Your task to perform on an android device: Open the Booking.com app and find a flight from Tokyo to Bangkok departing on 18th July 2023 and returning on 22nd July 2023 for 2 Adult passengers in Business class, Then select the flight between 12:00 p.m. and 6:00 p.m.
Image 0: 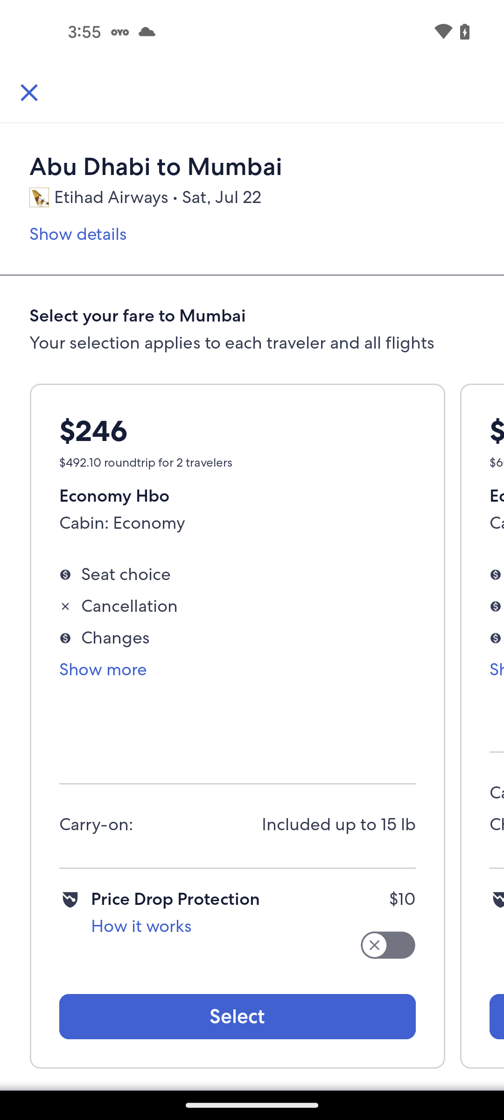
Open booking.com app
Step 0: open app "Booking.com"
Image 1: 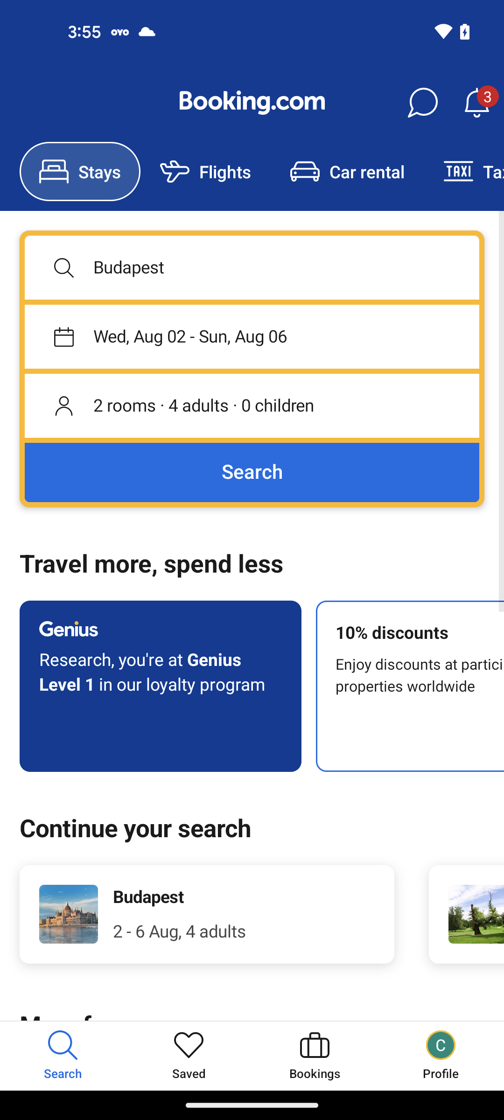
Go to the Flights section
Step 1: click (187, 169)
Image 2: 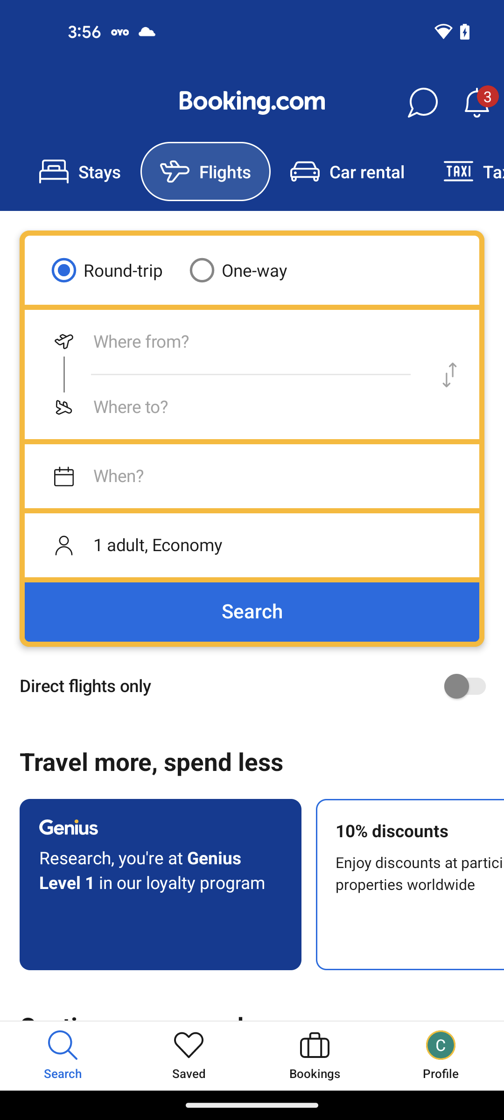
go to the departure city section
Step 2: click (223, 342)
Image 3: 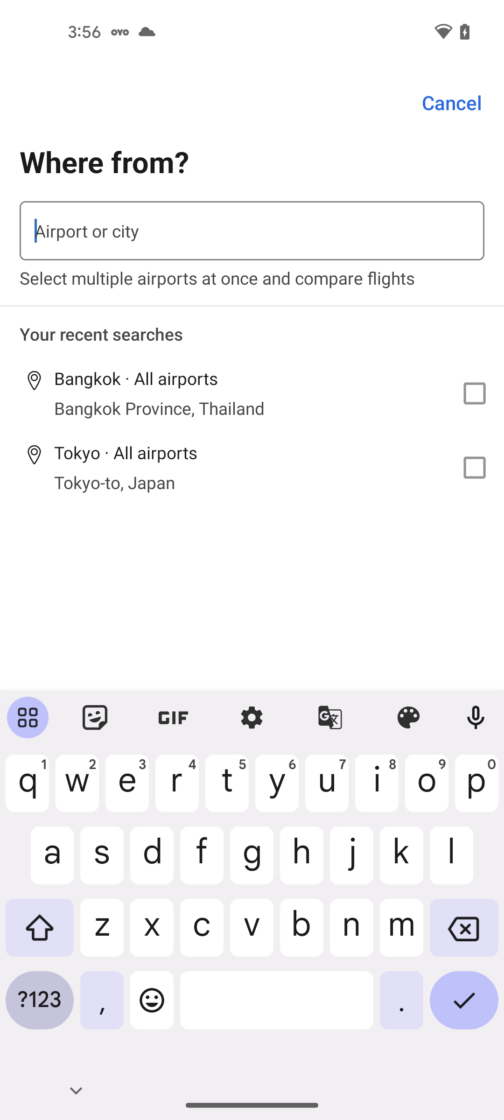
search for Tokyo city
Step 3: type "Tokyo"
Image 4: 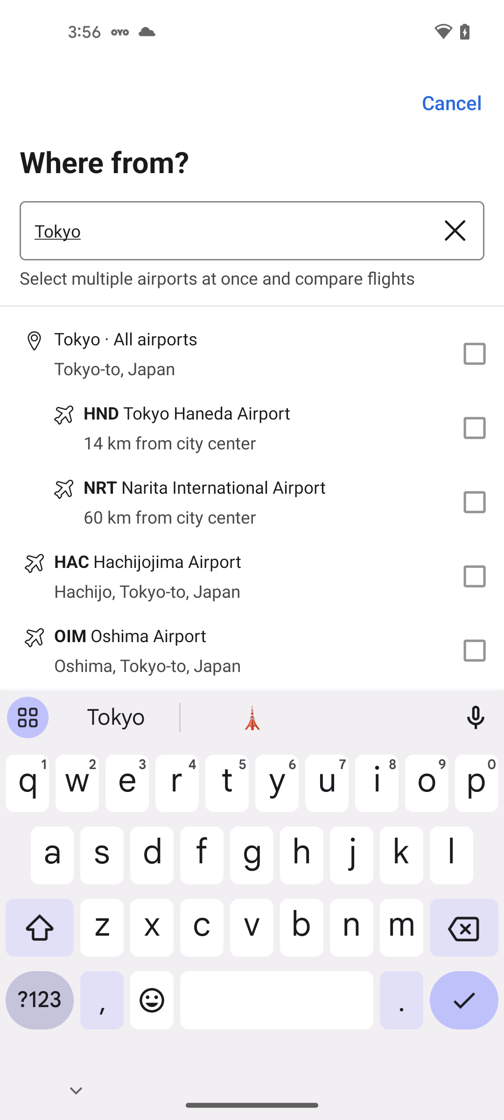
select the first search result
Step 4: click (245, 338)
Image 5: 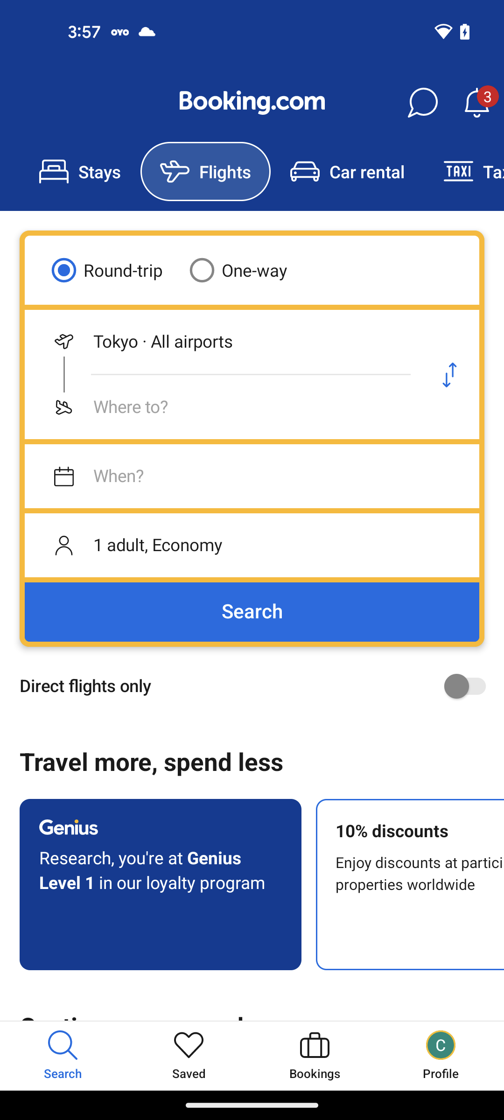
go to the Arrival city section
Step 5: click (223, 407)
Image 6: 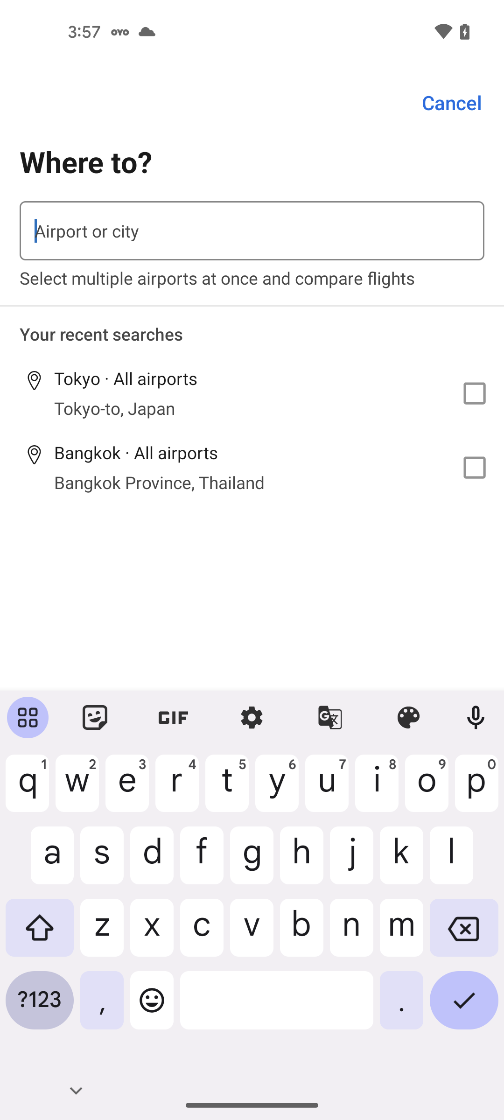
search for bangkok city
Step 6: type "Bangkok"
Image 7: 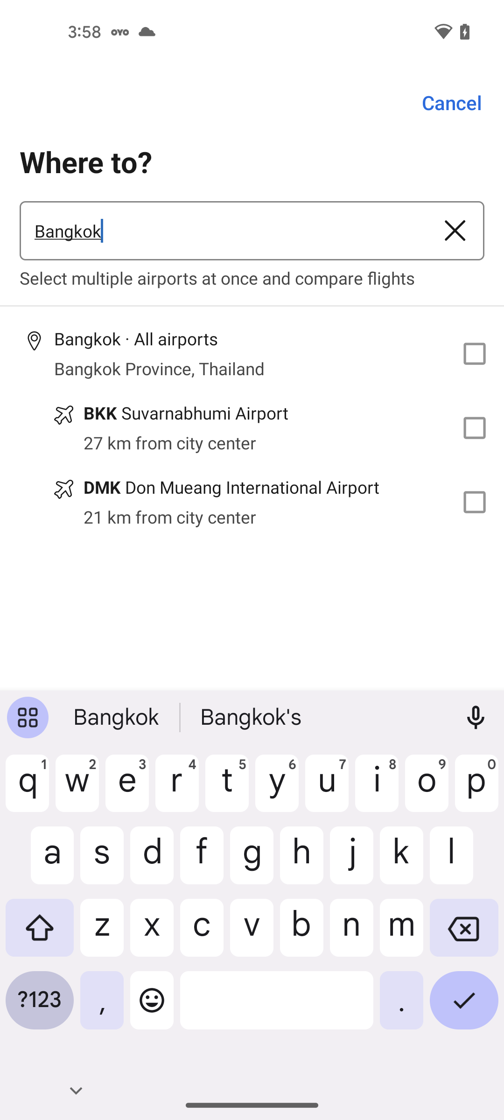
select the first search result
Step 7: click (245, 338)
Image 8: 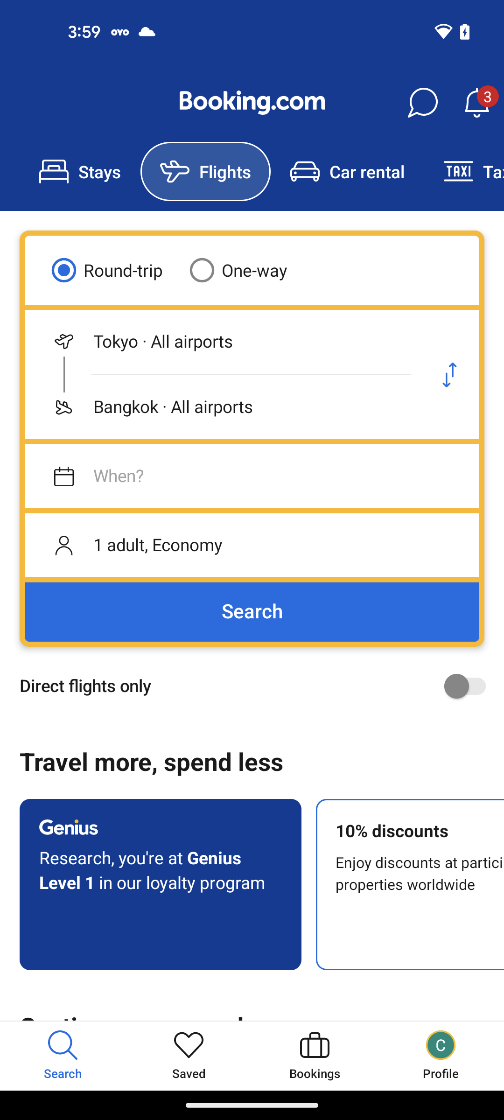
Go to the date section
Step 8: click (252, 476)
Image 9: 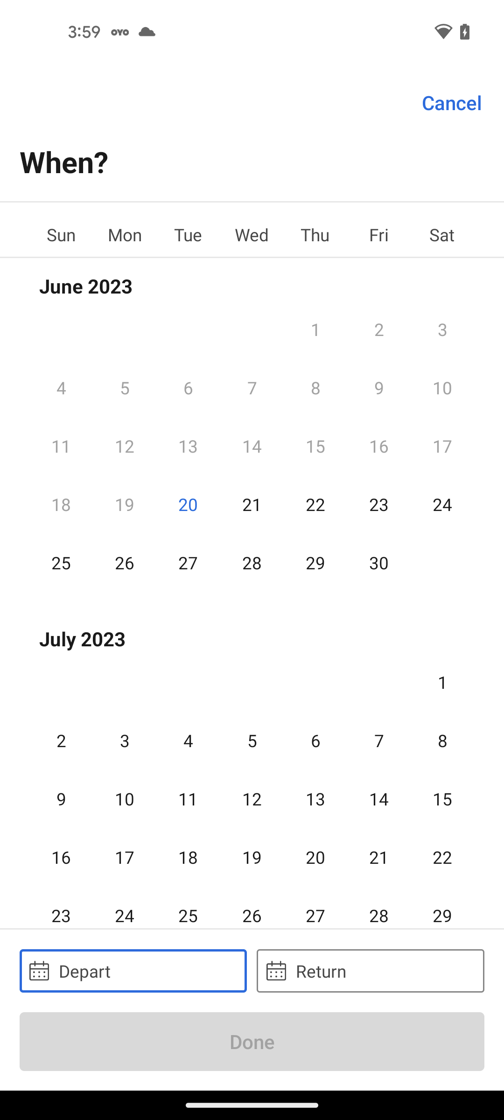
Select departure date 18 July 2023
Step 9: click (188, 843)
Image 10: 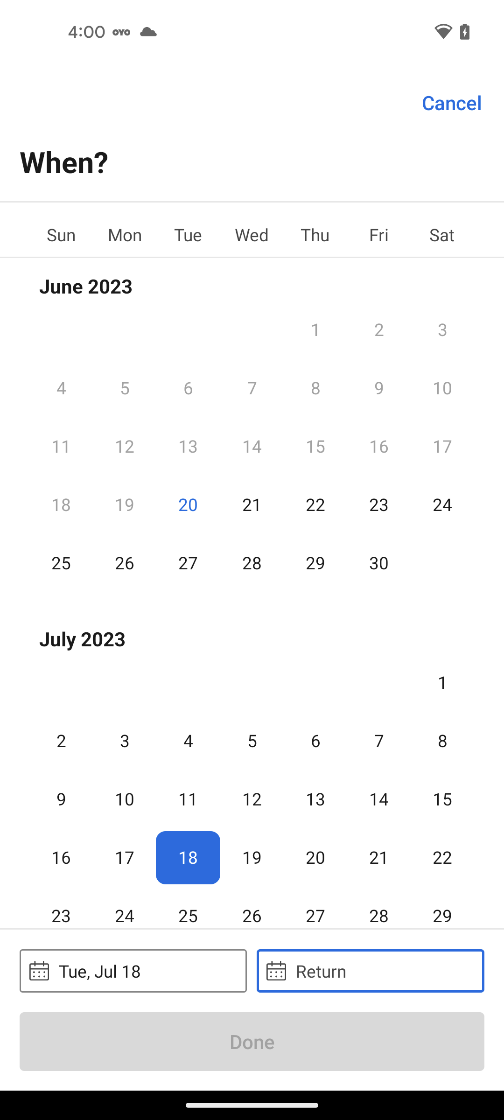
Select departure date 22 July 2023
Step 10: click (442, 843)
Image 11: 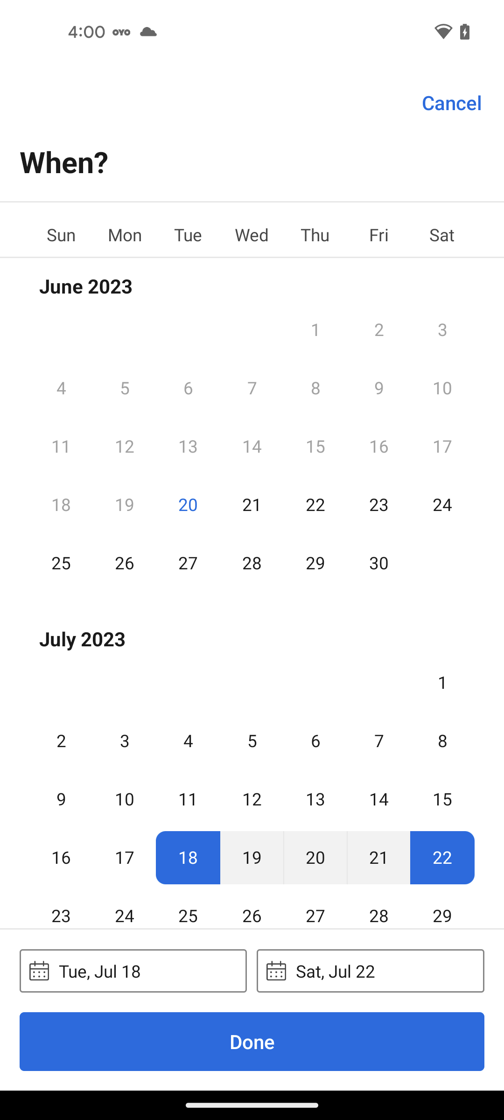
Click on the Done button at the bottom of the screen
Step 11: click (252, 1042)
Image 12: 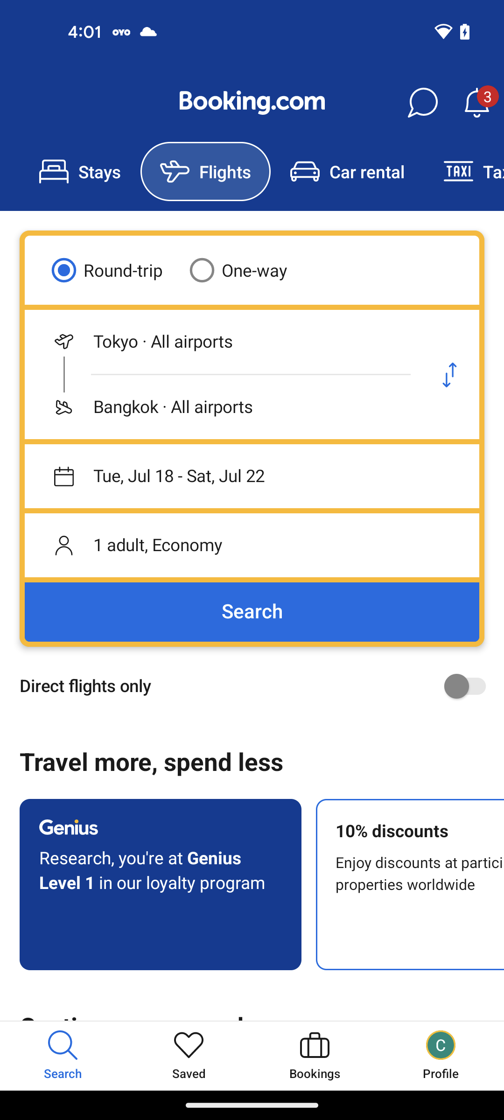
Go to Adult, Economy section
Step 12: click (252, 545)
Image 13: 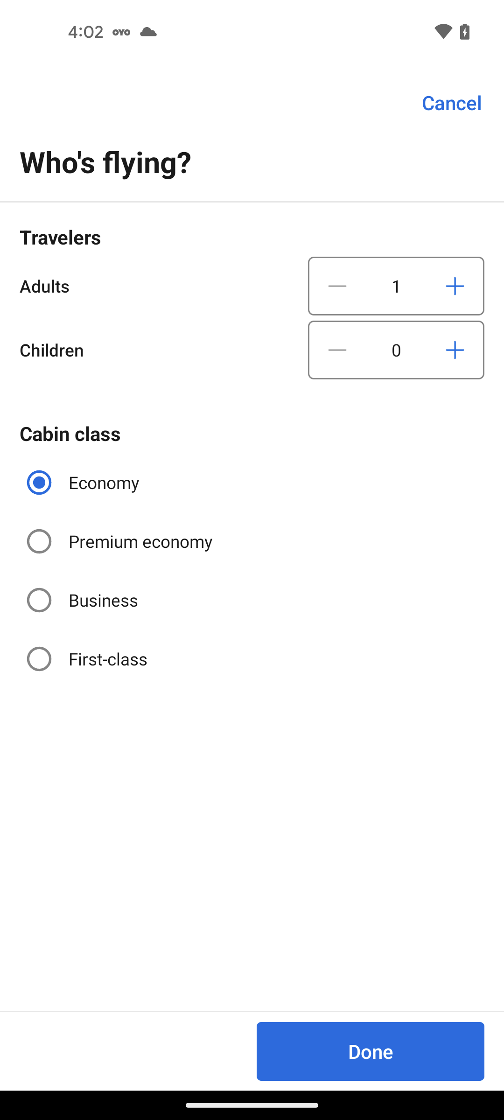
Add 1 more passenger
Step 13: click (455, 286)
Image 14: 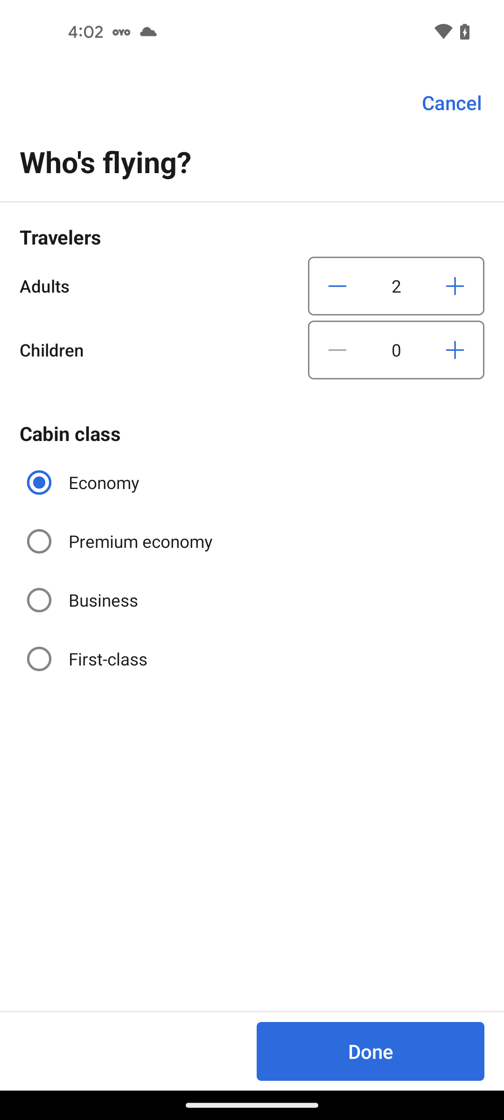
Select the Business option in Cabin class
Step 14: click (84, 600)
Image 15: 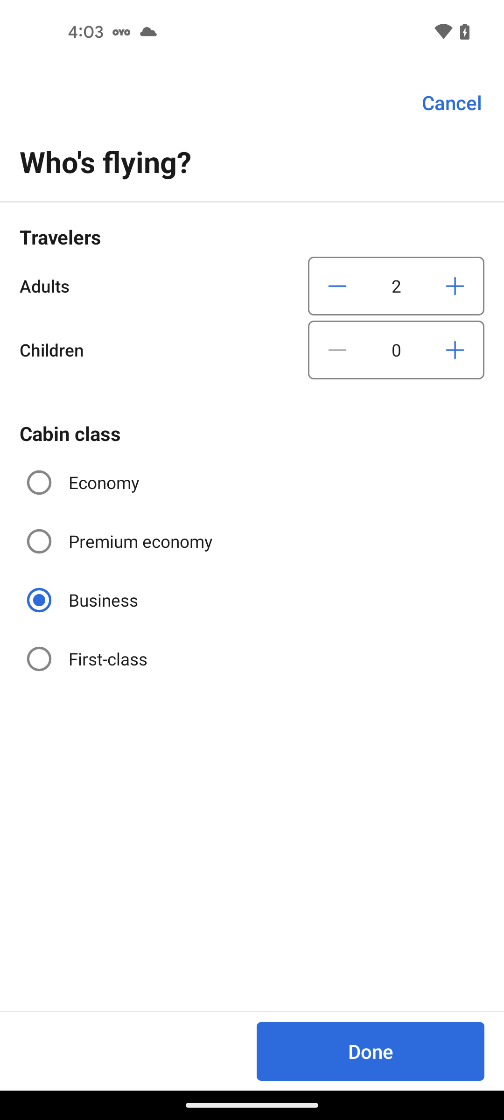
Click on the done button at the bottom right corner of the screen
Step 15: click (371, 1051)
Image 16: 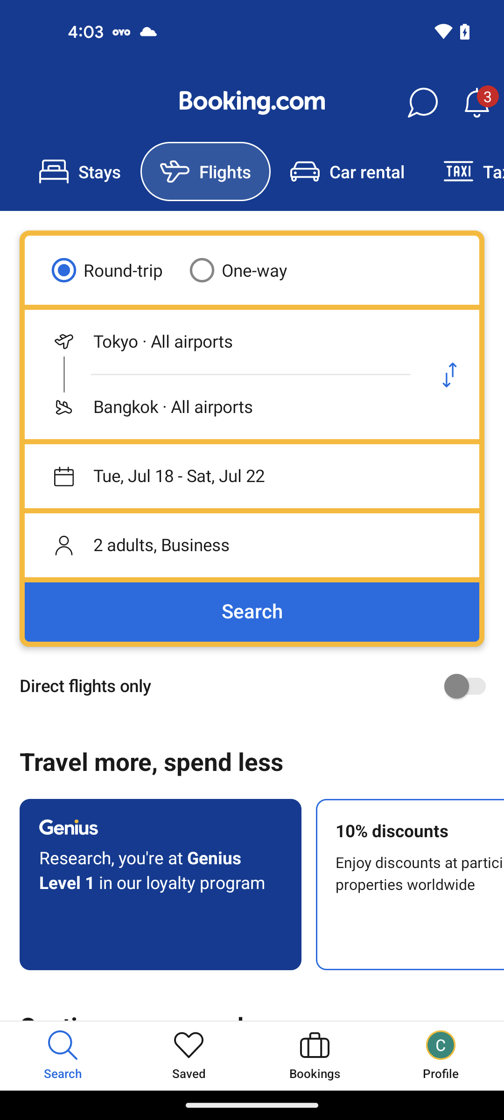
Click on the search button
Step 16: click (219, 606)
Image 17: 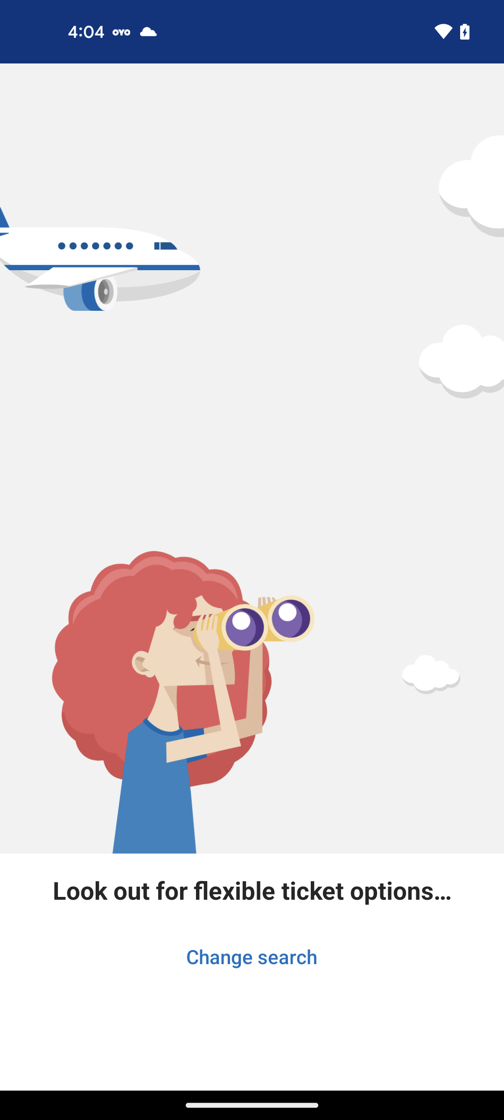
Click on the search button
Step 17: wait
Image 18: 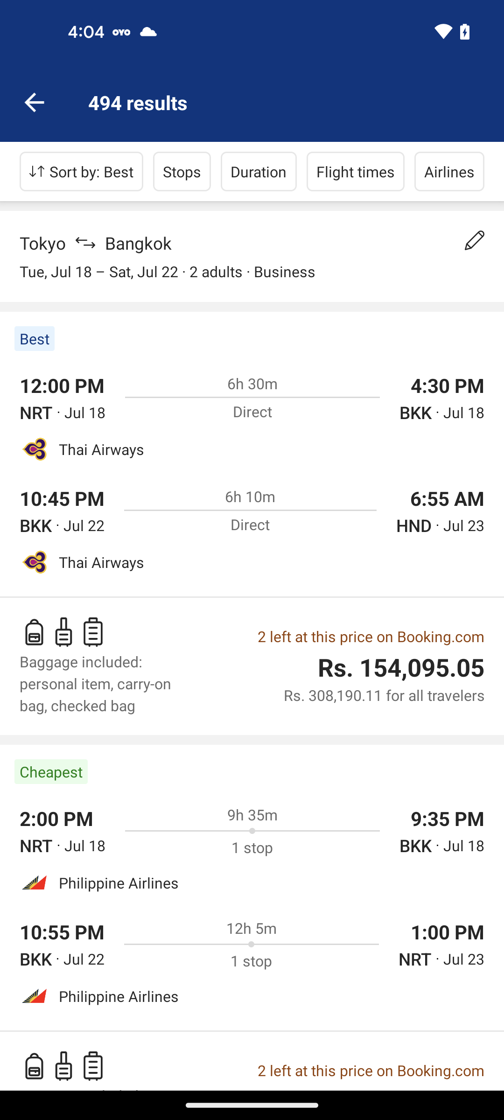
select the flight between 12:00 p.m. and 6:00 p.m
Step 18: click (62, 385)